Your task to perform on an android device: I'd like to add the Blitwolf BW-VP1-Pro LCD Projector 2800 to my basket on the Banggood app because it appears to be a good deal.
Image 0: 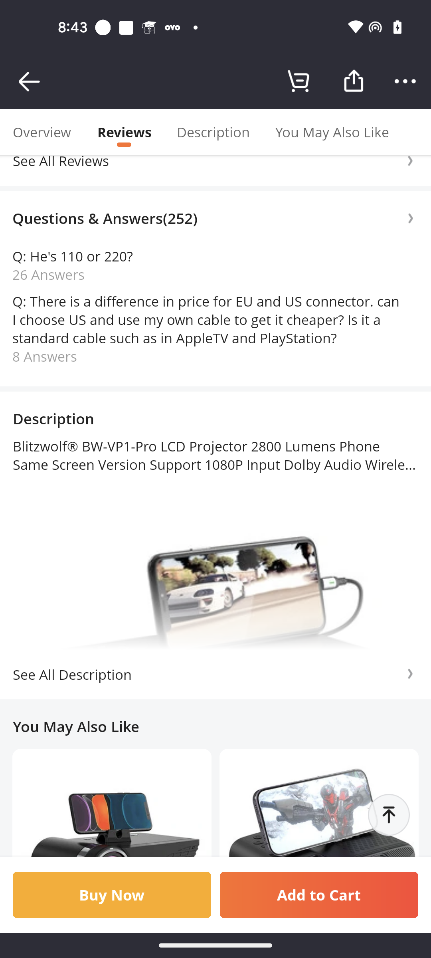
Click on the Add to Cart button
Step 0: click (319, 895)
Image 1: 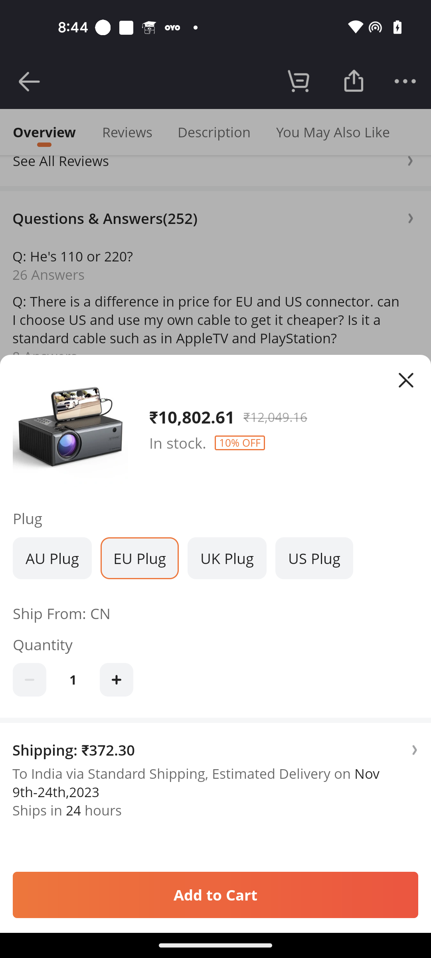
Click on the Add to Cart button
Step 1: click (215, 895)